Your task to perform on an android device: Open the Nike app and view all women shoes in 6 size.
Image 0: 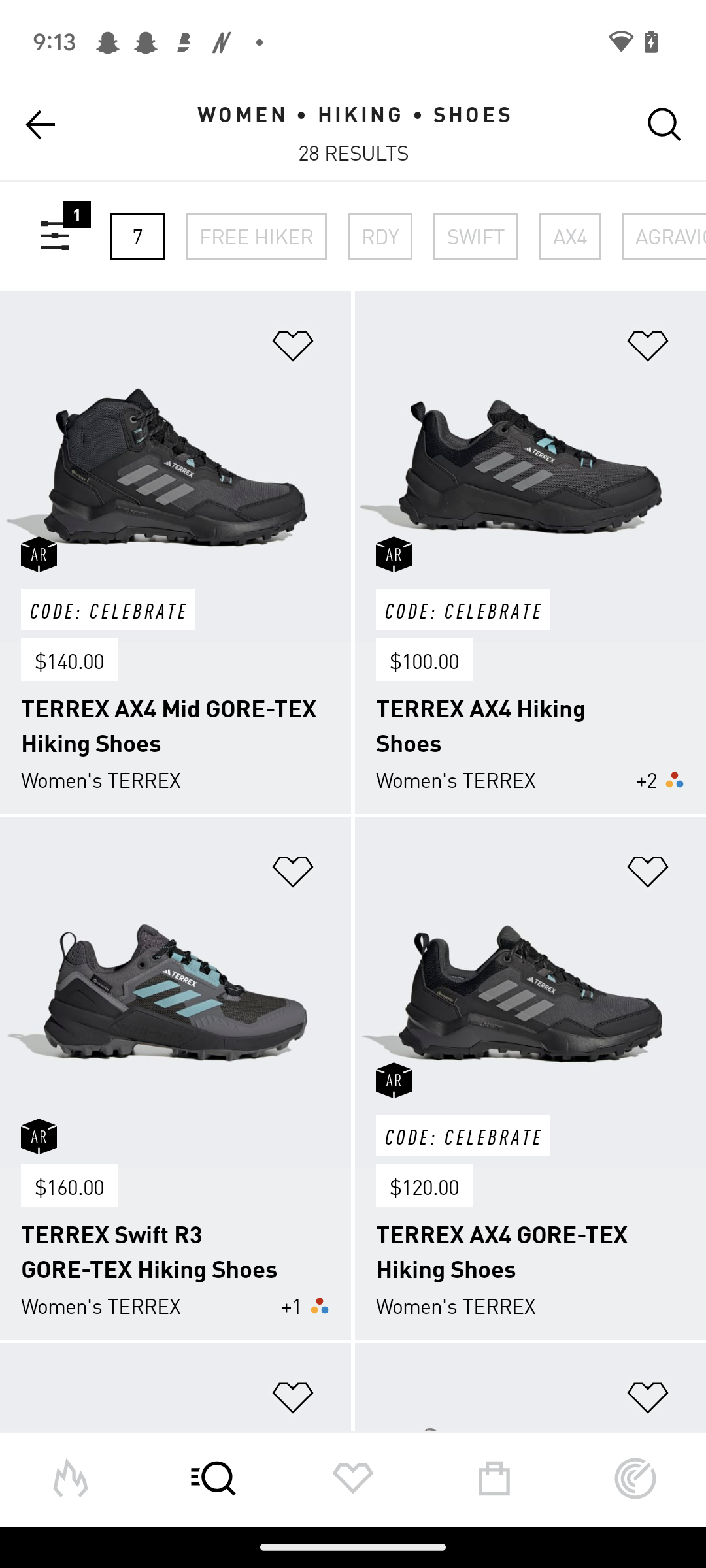
Open the Nike app
Step 0: open app "Nike"
Image 1: 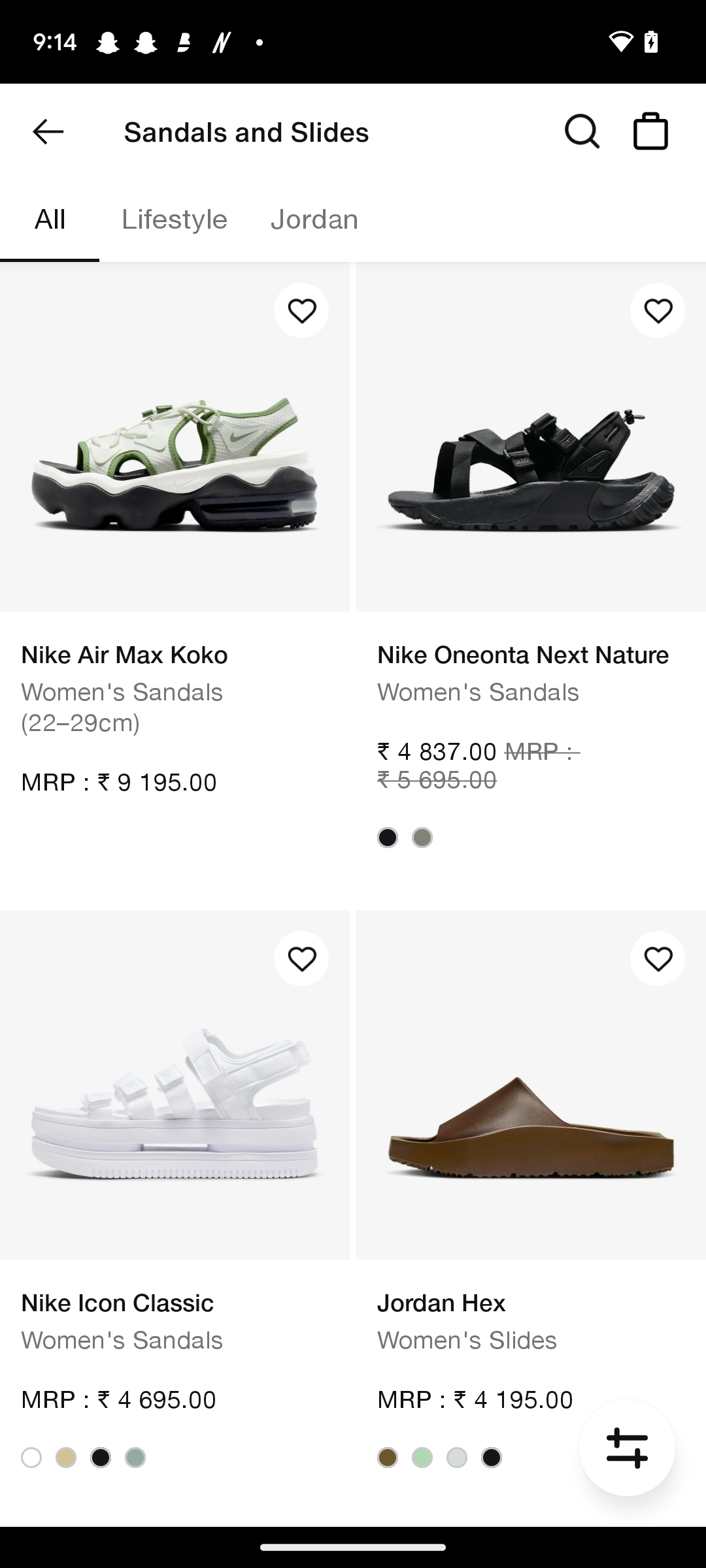
Go back to the previous screen
Step 1: press back button
Image 2: 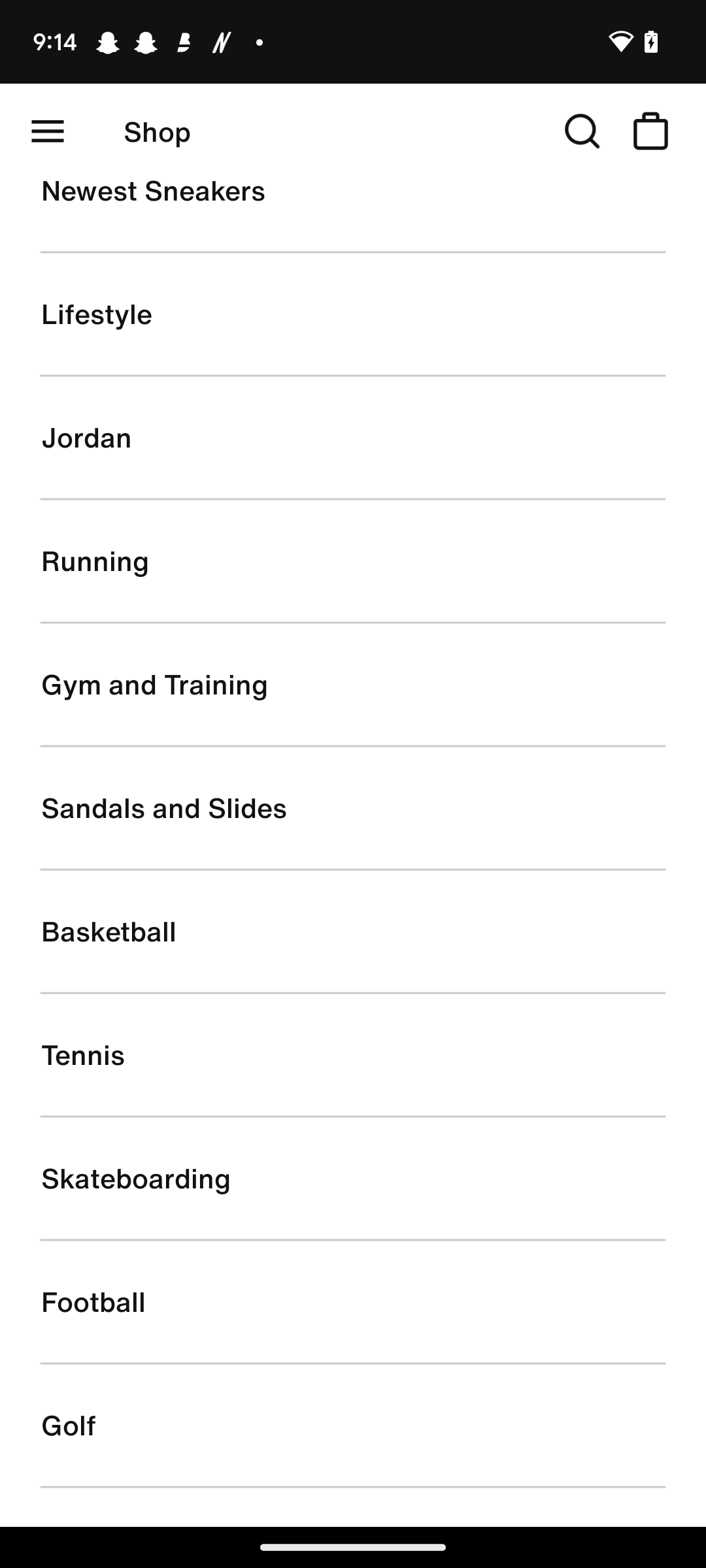
Swipe down
Step 2: scroll up
Image 3: 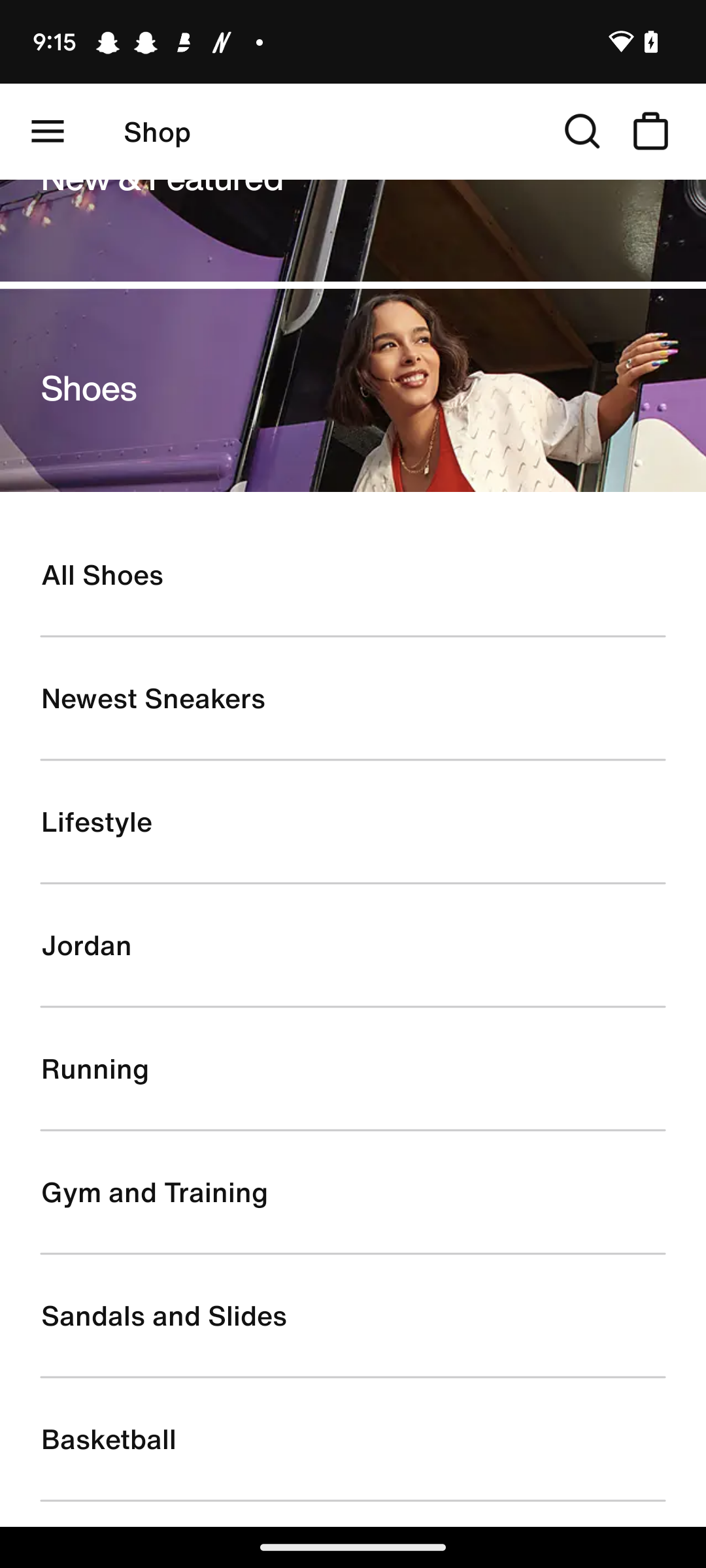
Click on the all shoes option
Step 3: click (352, 574)
Image 4: 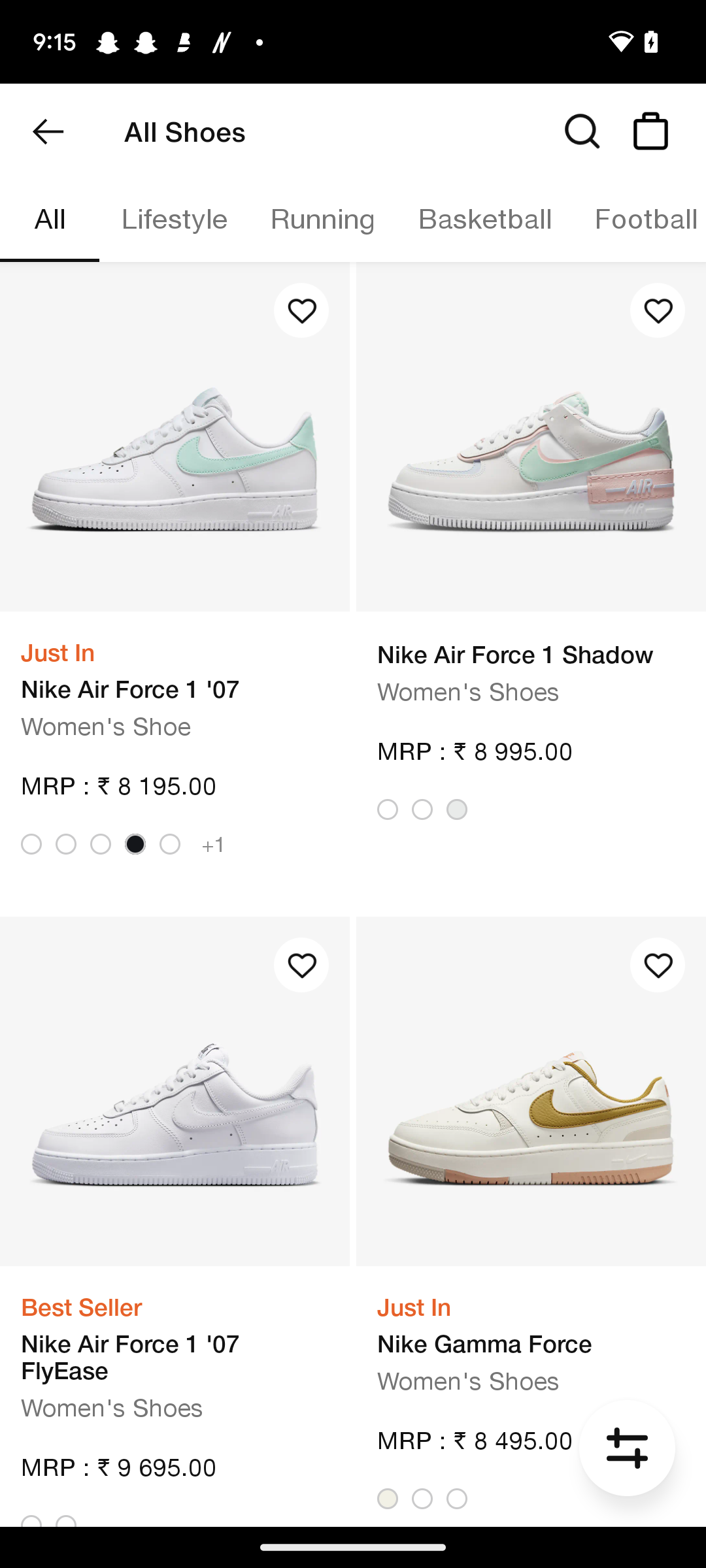
Click on the filter icon at the bottom right corner of the screen
Step 4: click (627, 1448)
Image 5: 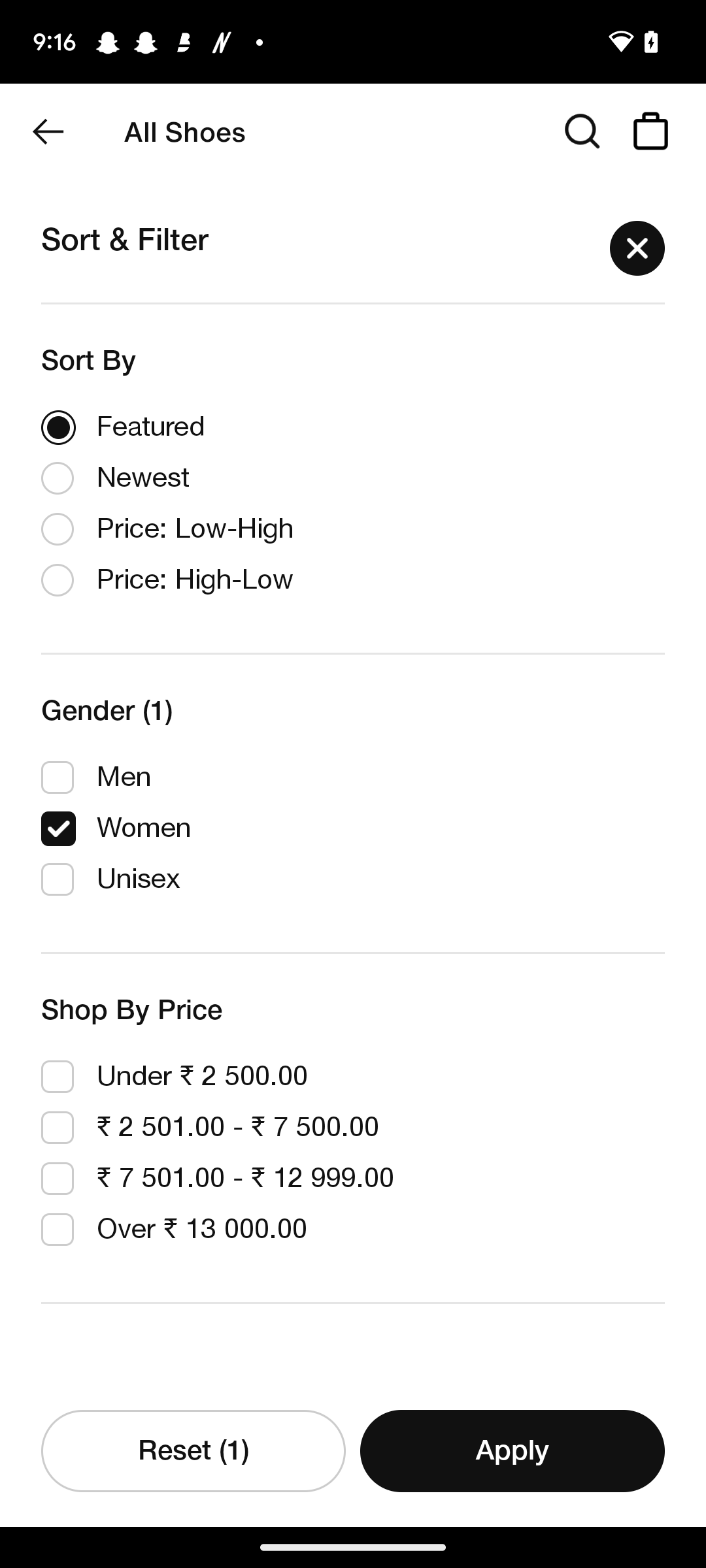
swipe up to view sizes
Step 5: scroll down
Image 6: 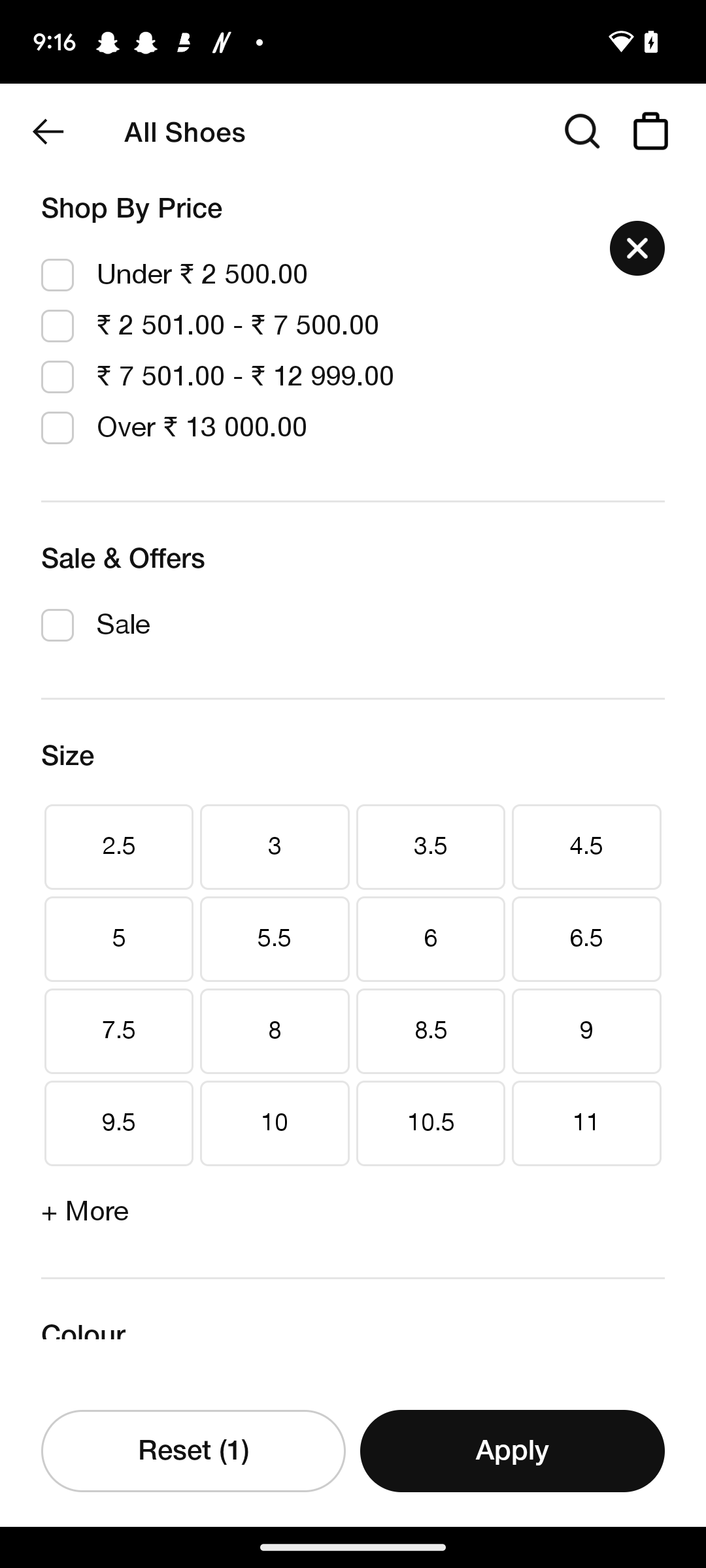
Choose the shoe size as 6
Step 6: click (431, 938)
Image 7: 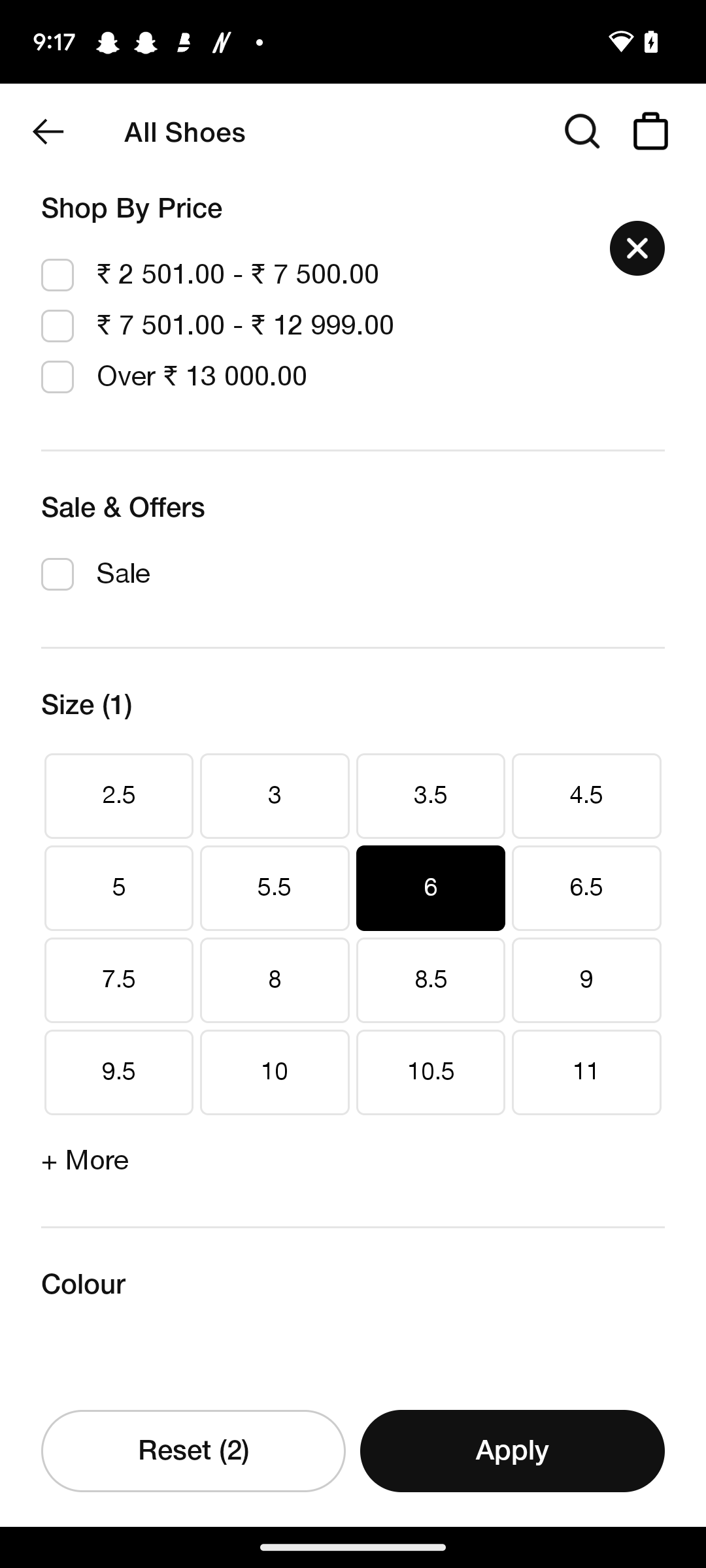
Click on the apply button at the bottom right corner of the screen
Step 7: click (464, 1431)